Your task to perform on an android device: Open the Google Slides App and create a new slide with template Flash card.
Image 0: 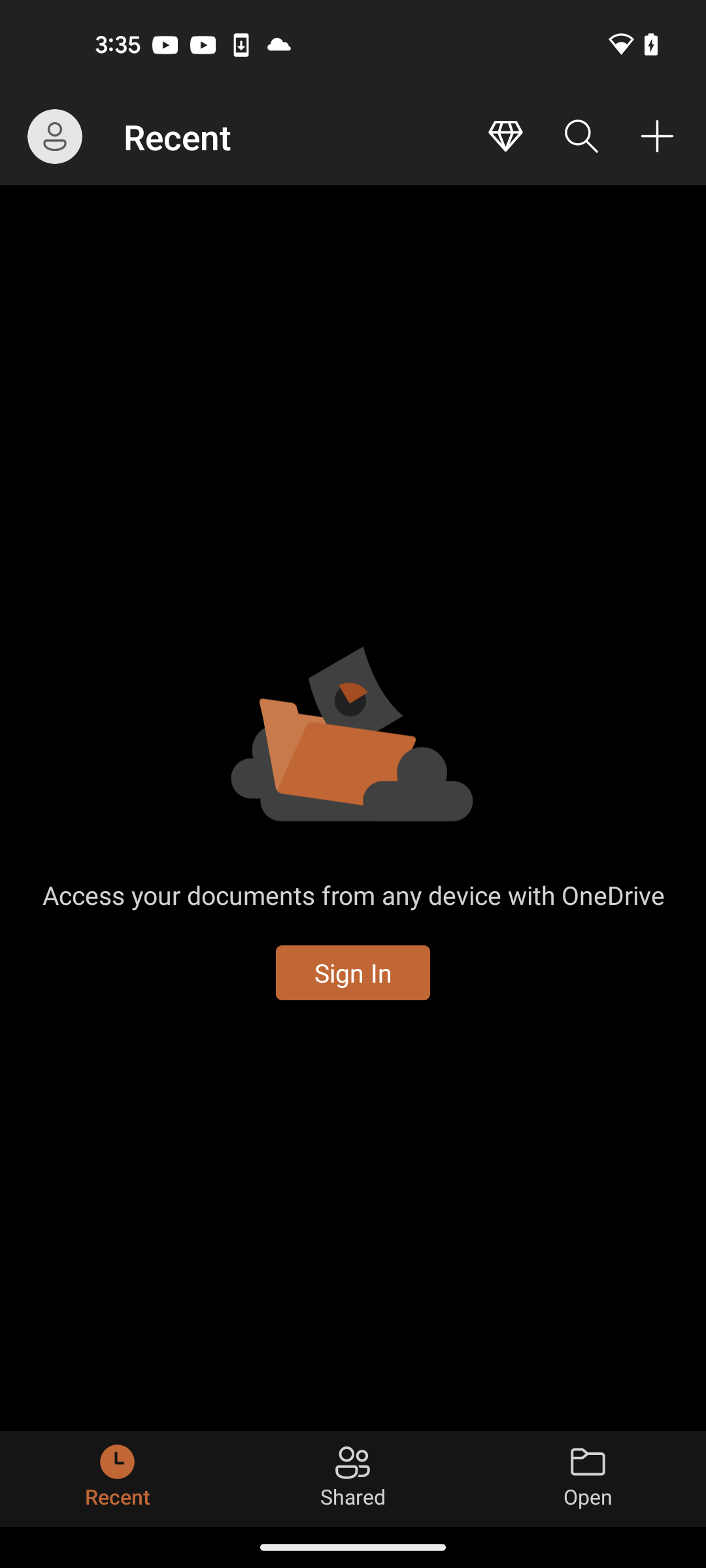
Open the App Google Slides
Step 0: open app "Slides"
Image 1: 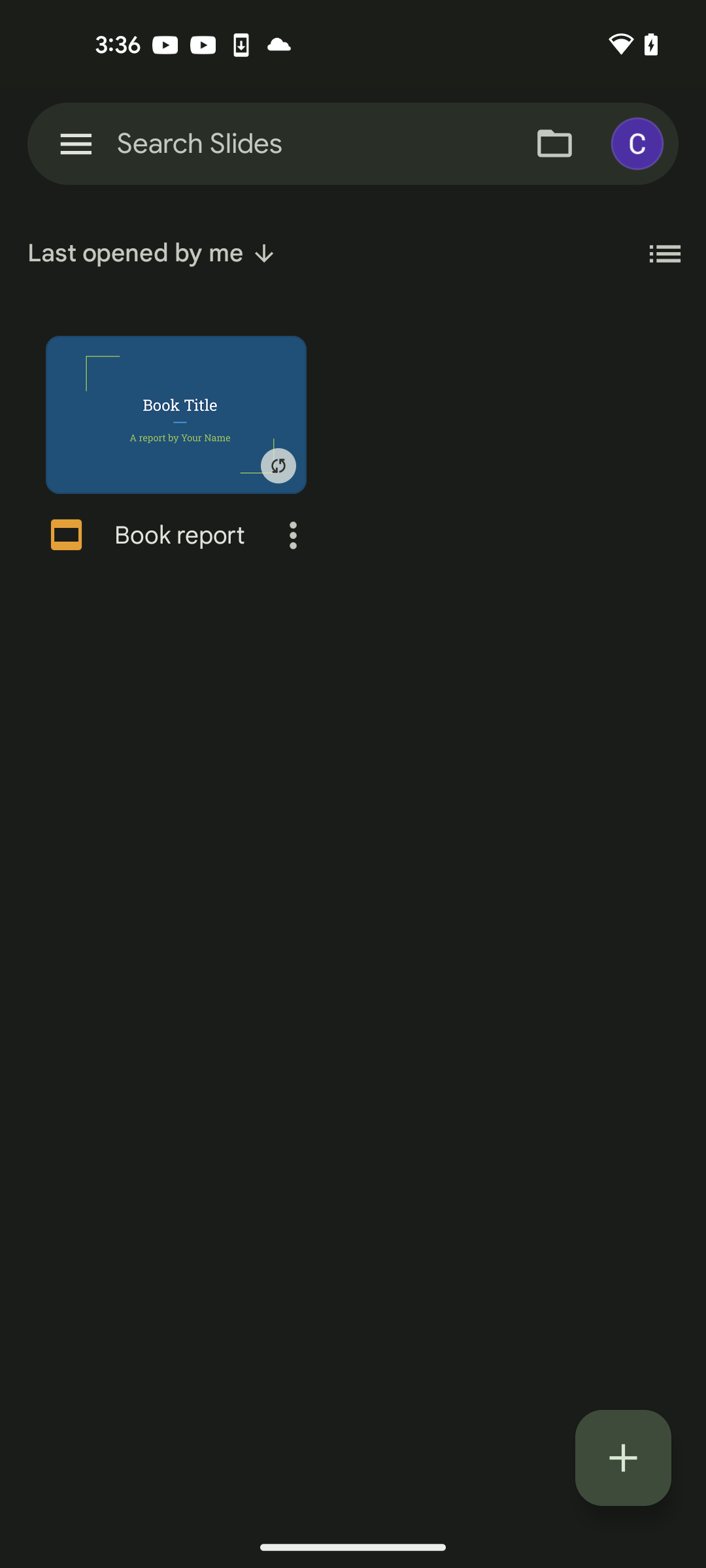
Click on the plus icon at the bottom right corner
Step 1: click (623, 1458)
Image 2: 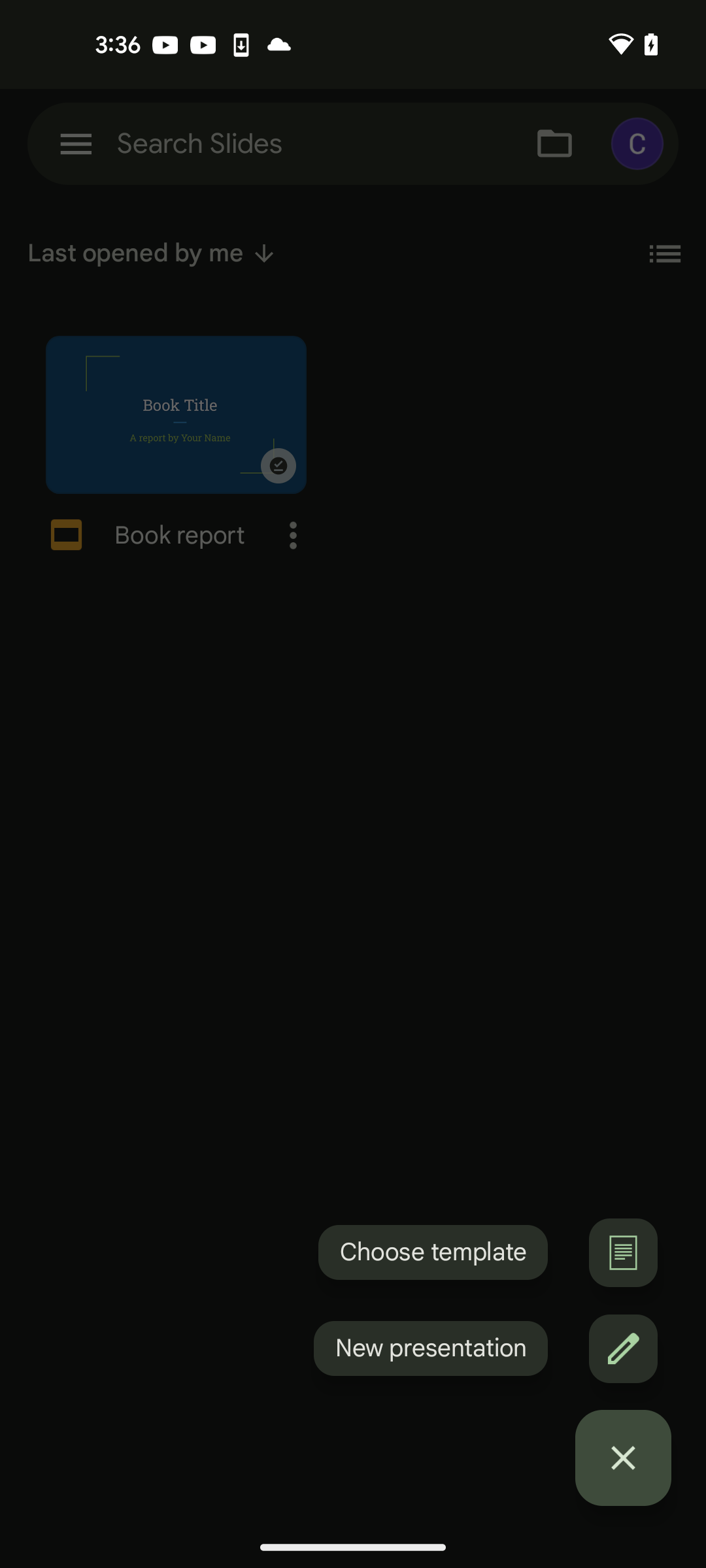
Click on the Choose template option
Step 2: click (433, 1252)
Image 3: 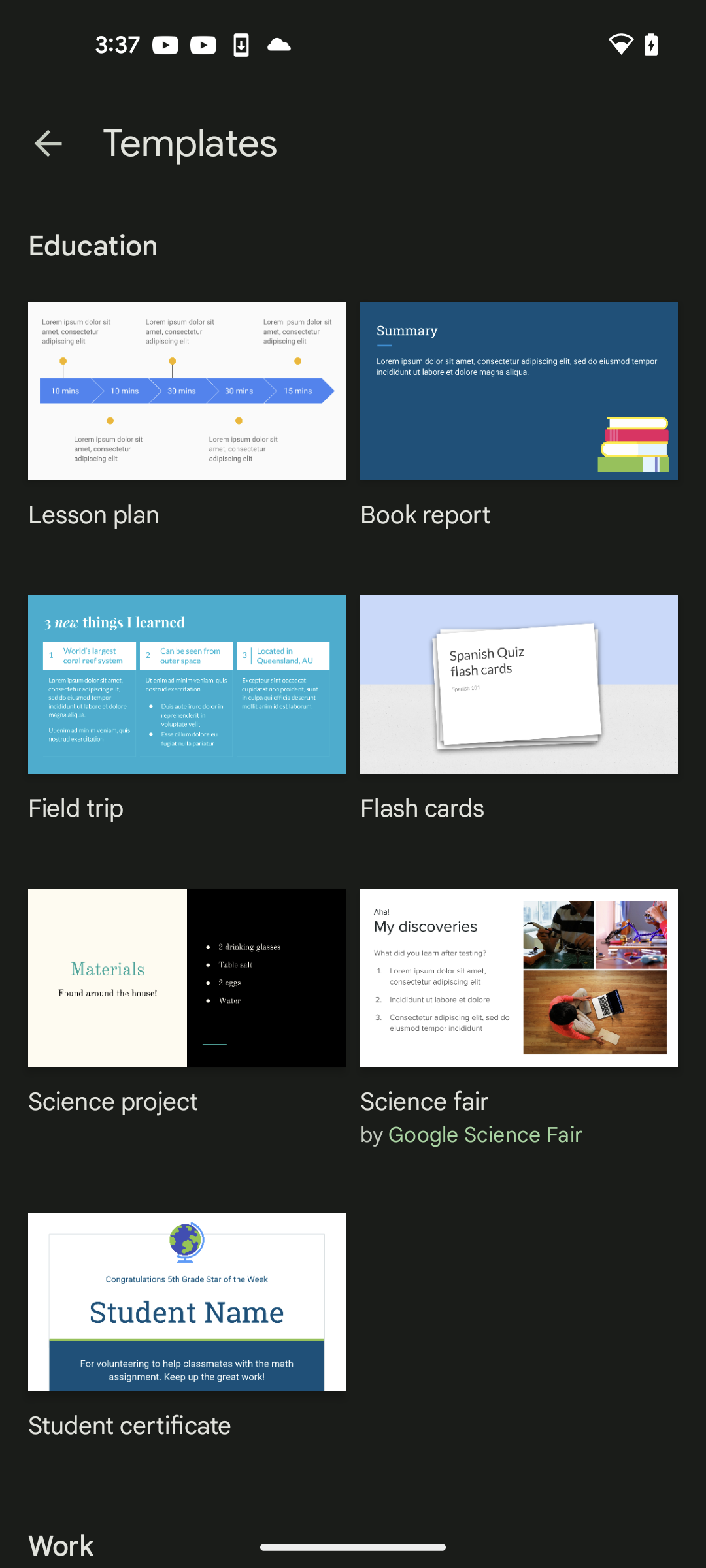
Select Flash card template option
Step 3: click (519, 684)